Your task to perform on an android device: I would like to view the new arrival gym shoes collection in the PUMA app.
Image 0: 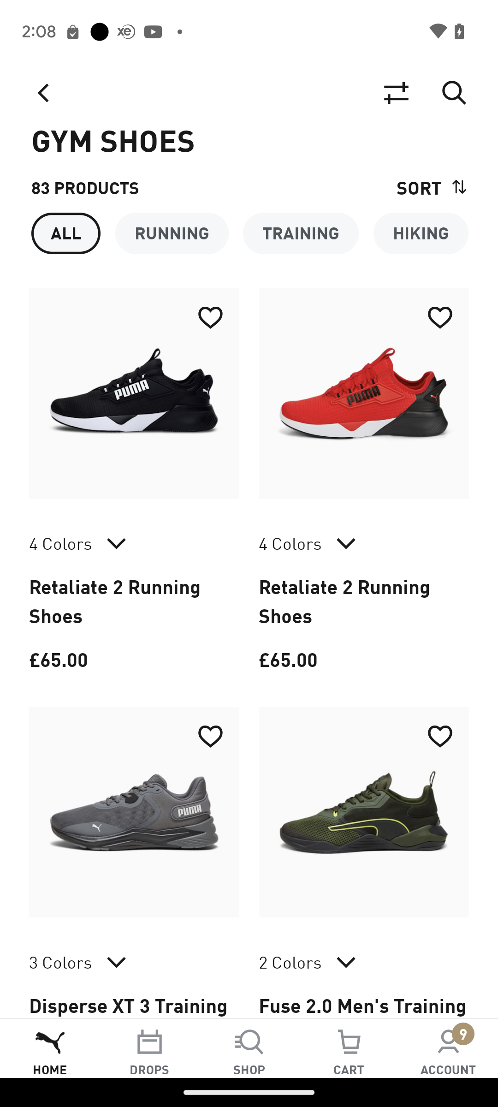
Click on the sort tab at the top right of the screen
Step 0: click (303, 187)
Image 1: 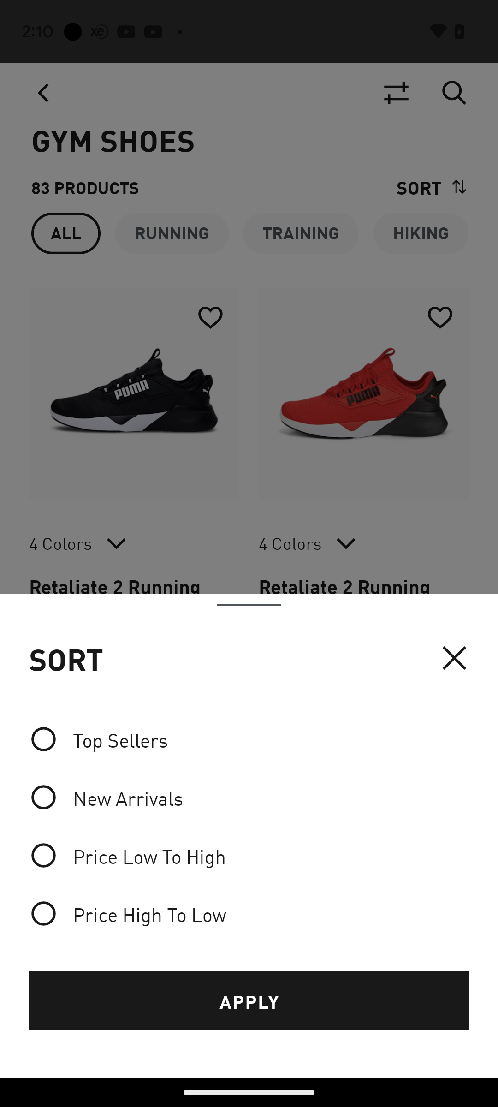
Click on new arrivals 
Step 1: click (249, 797)
Image 2: 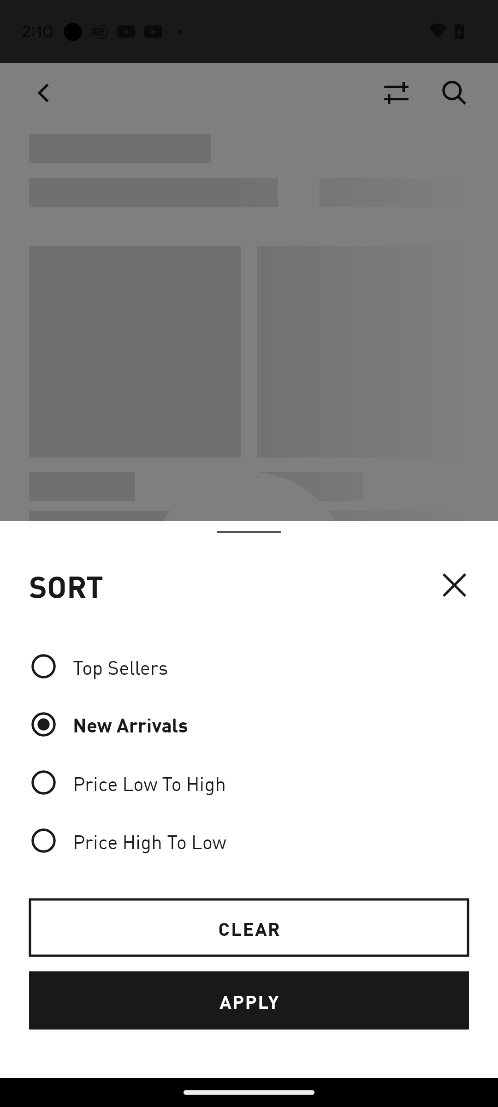
Click on apply option
Step 2: click (249, 1000)